Your task to perform on an android device: In the sketchbook app, save the current drawing by art1 name in downloads
Image 2: 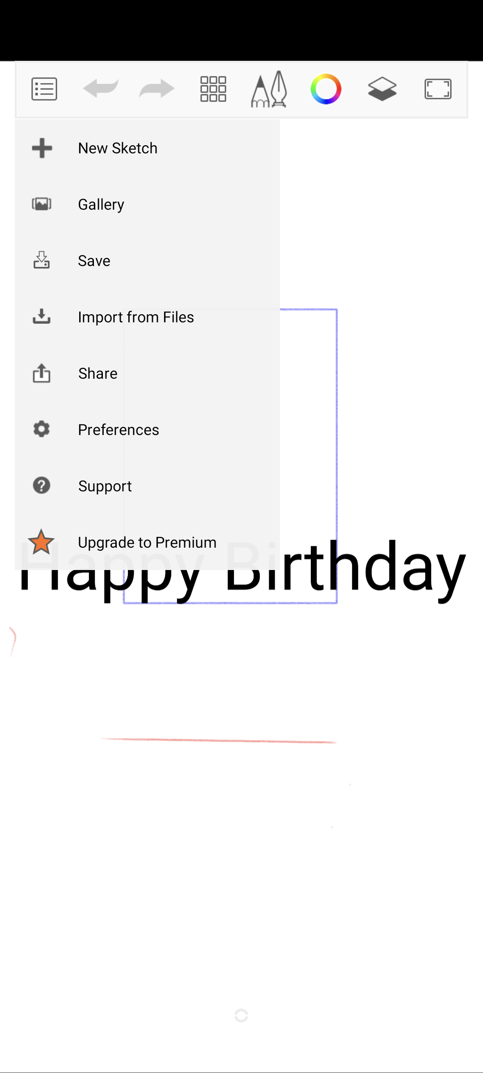
click on save option
Step 2: click (147, 260)
Image 3: 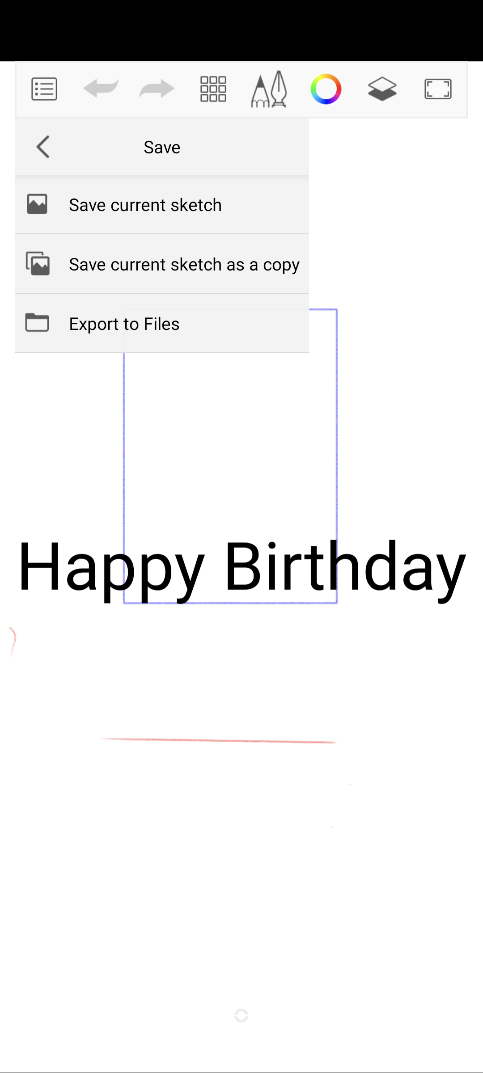
click on export to files
Step 3: click (124, 323)
Image 4: 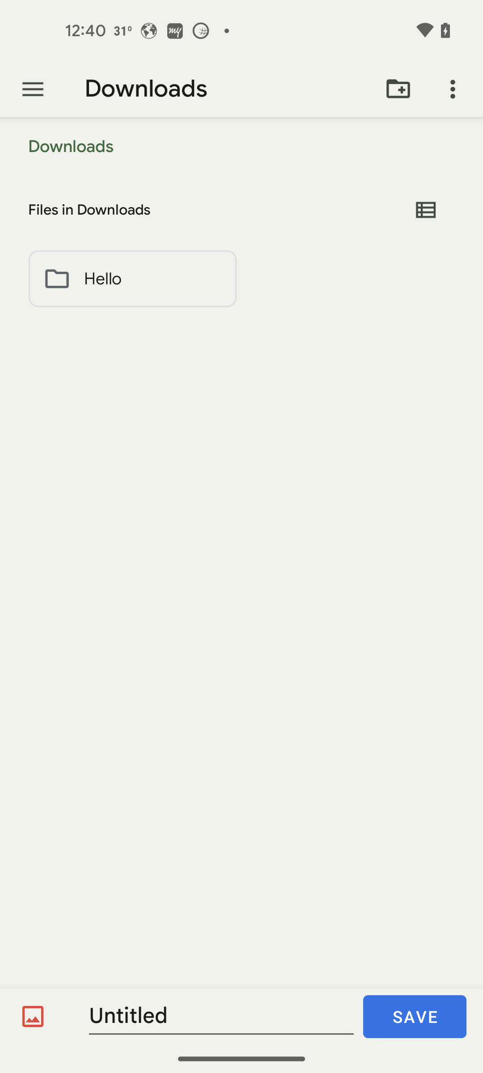
click on name of file to save
Step 4: click (221, 1016)
Image 5: 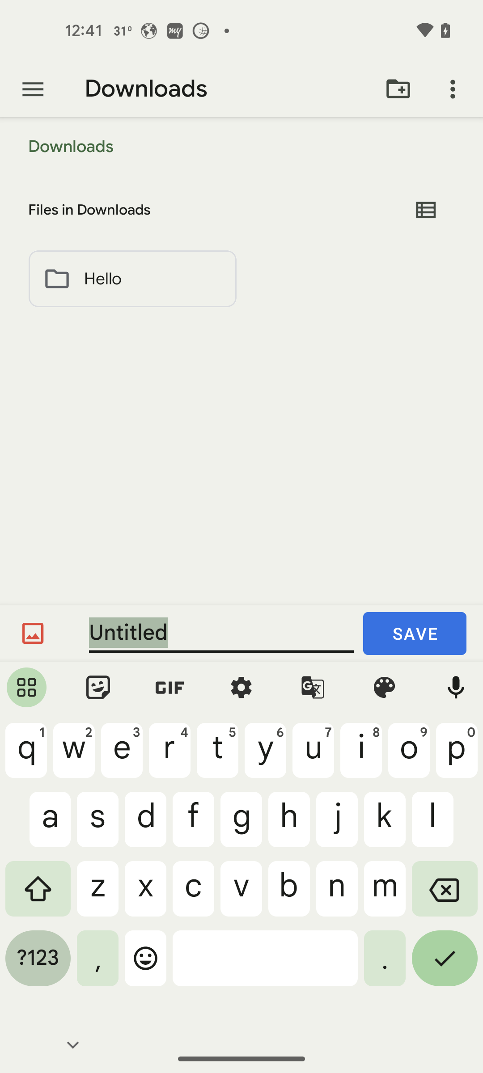
enter name art1
Step 5: type "art1"
Image 6: 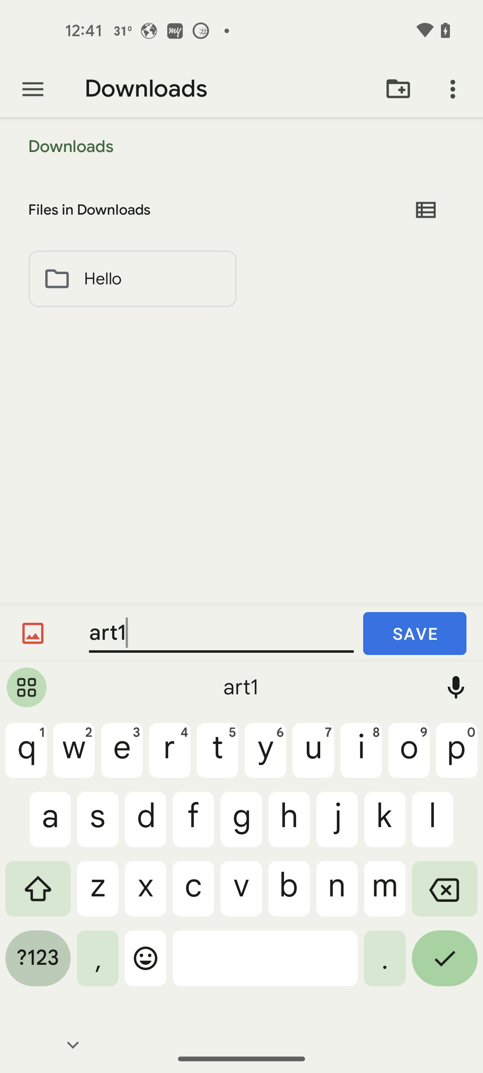
click on save
Step 6: click (415, 634)